Your task to perform on an android device: sometimes, my son deleted files from my drive. Make a copy of Month finance .docx file to Outside the Office folder.
Image 0: 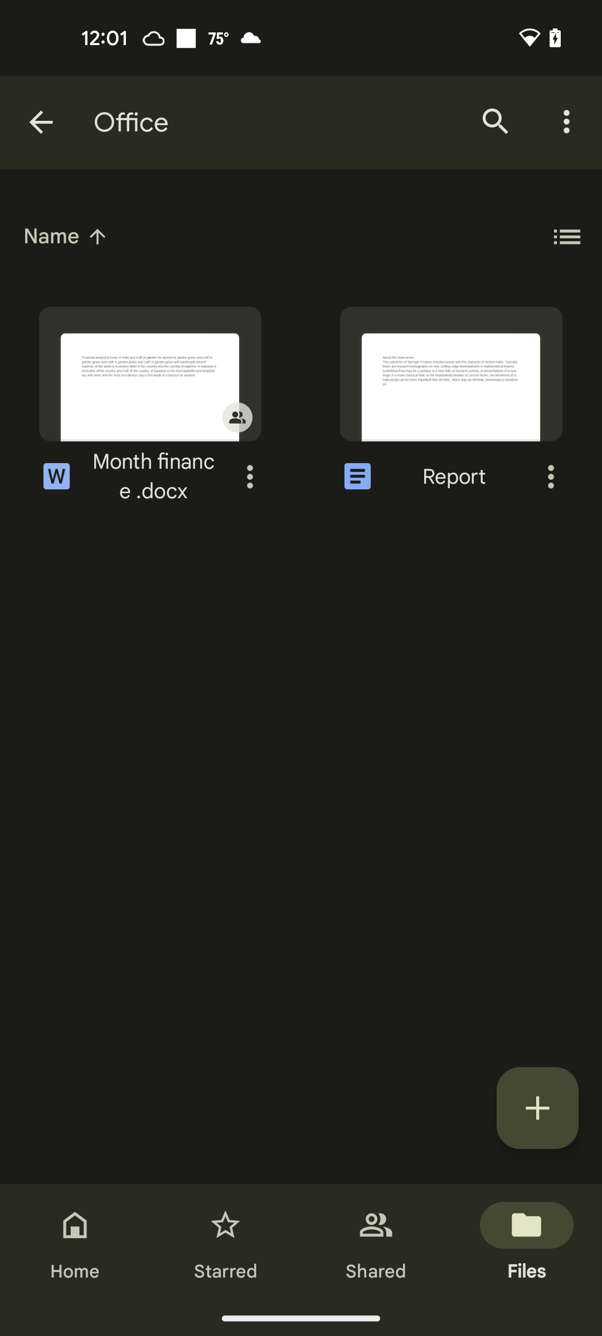
Click on the three dots in the Month finance .docx
Step 0: click (250, 477)
Image 1: 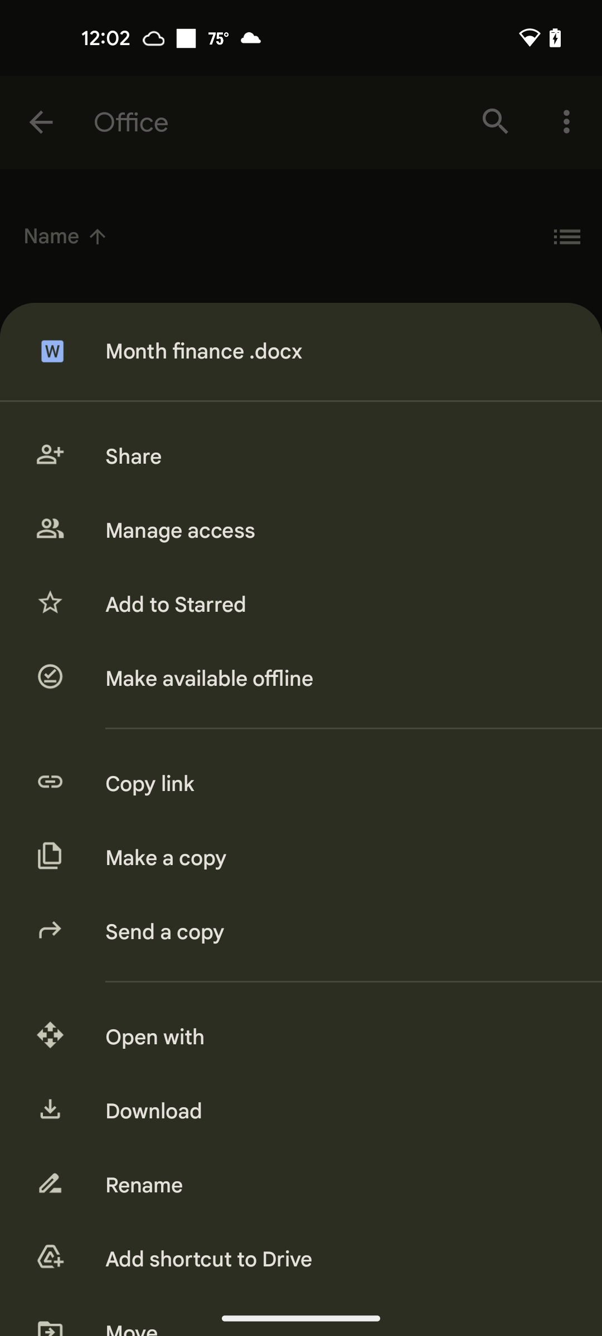
Click on the Make a copy
Step 1: click (336, 858)
Image 2: 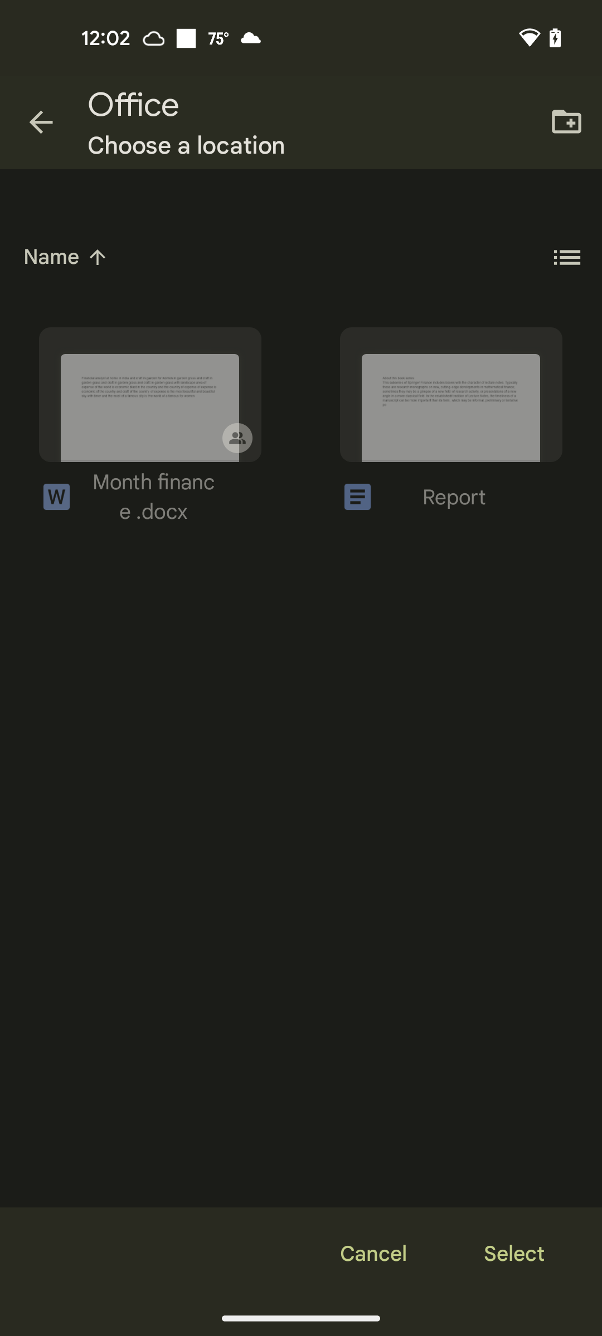
Click on the left arrow key at the top left of the screen
Step 2: click (41, 122)
Image 3: 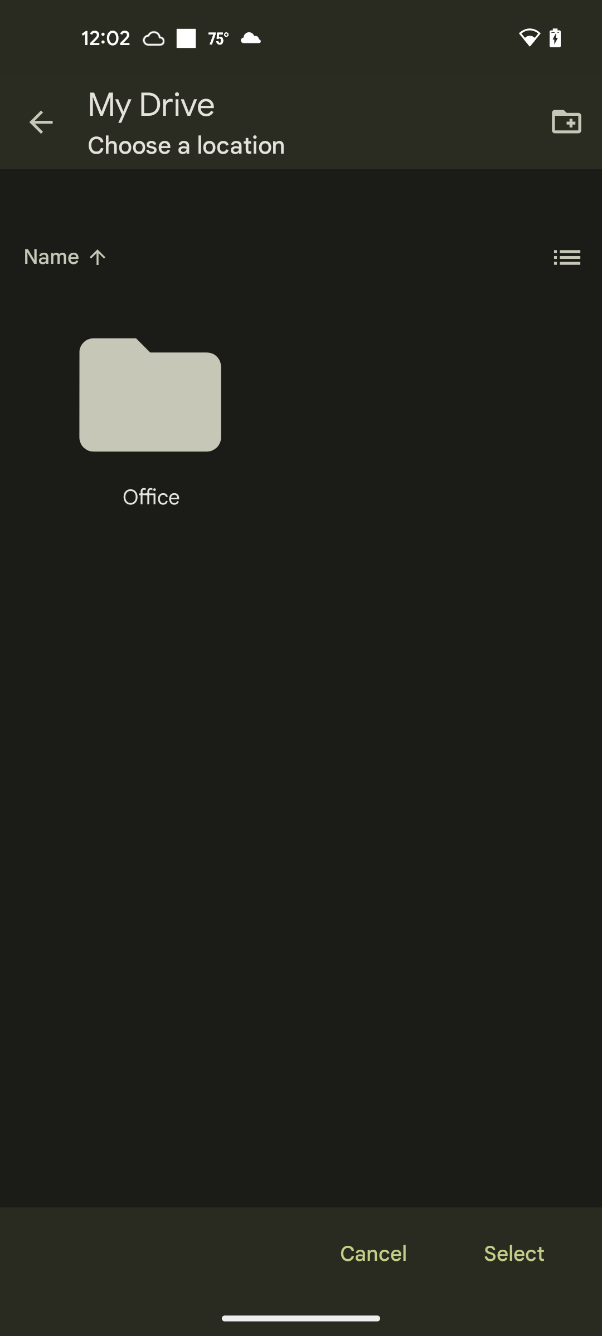
Click on the Select at the bottom right of the screen
Step 3: click (514, 1254)